Your task to perform on an android device: In the Airbnb app, I want to Find Art and culture Activities in Honolulu, Hawaii, USA from Jan. 29, 2024 to Feb. 5, 2024.
Image 0: 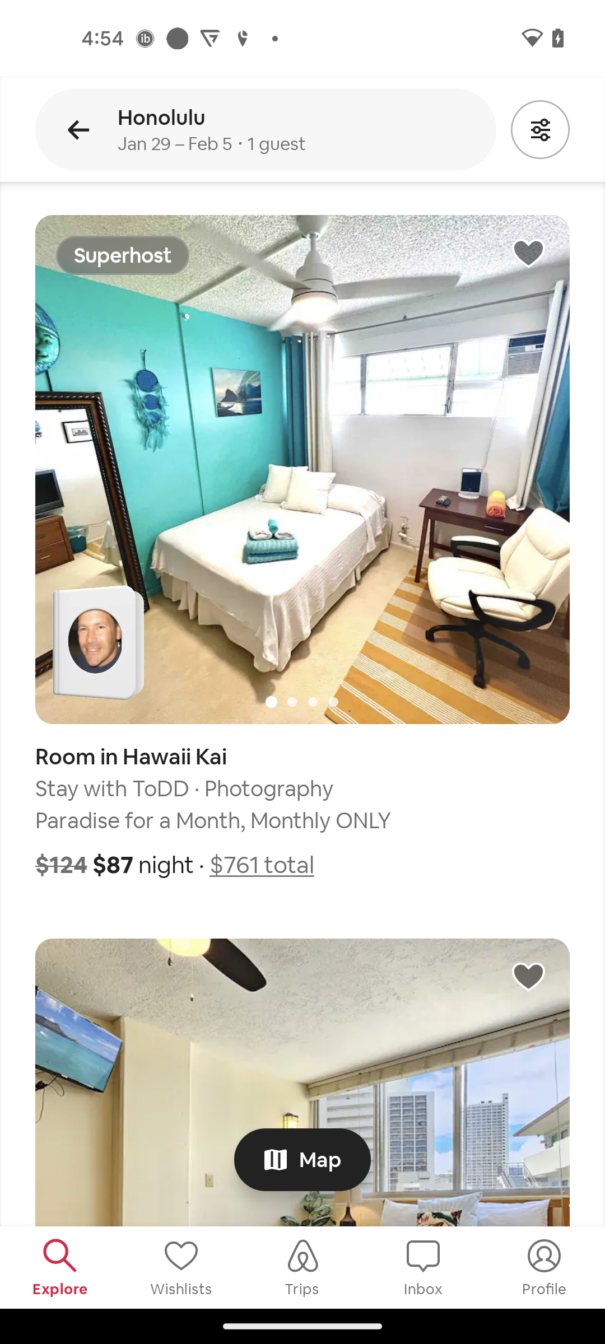
Go back to the previous page
Step 0: press back button
Image 1: 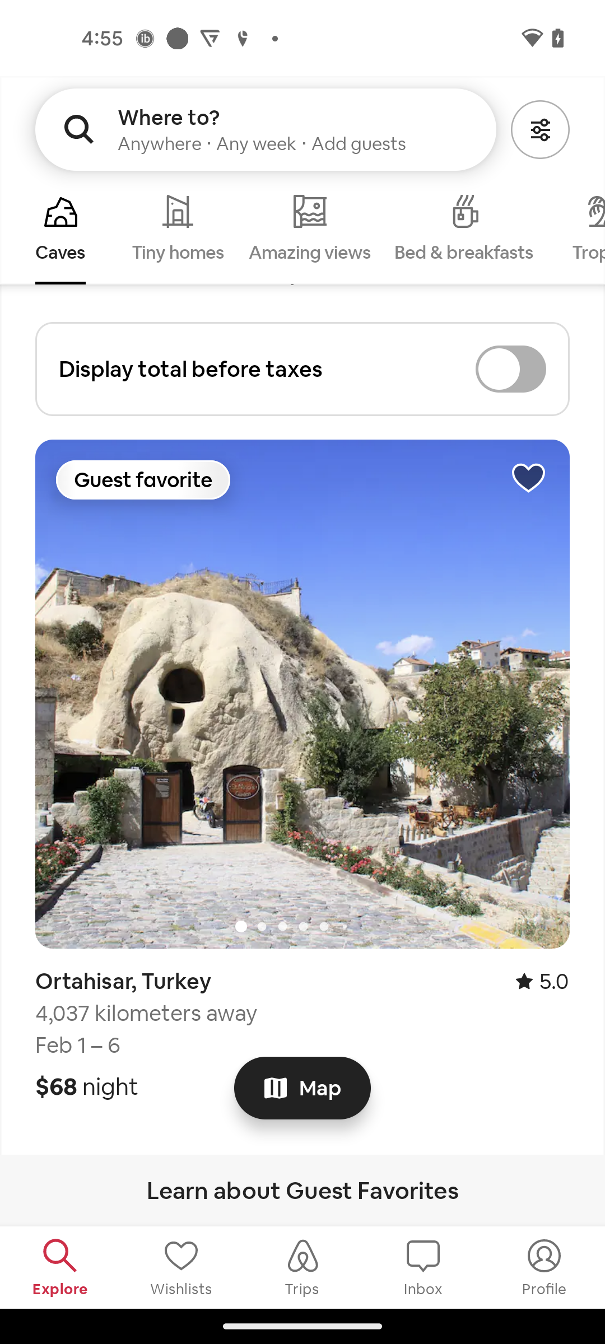
Click on the Where to? search bar
Step 1: click (169, 117)
Image 2: 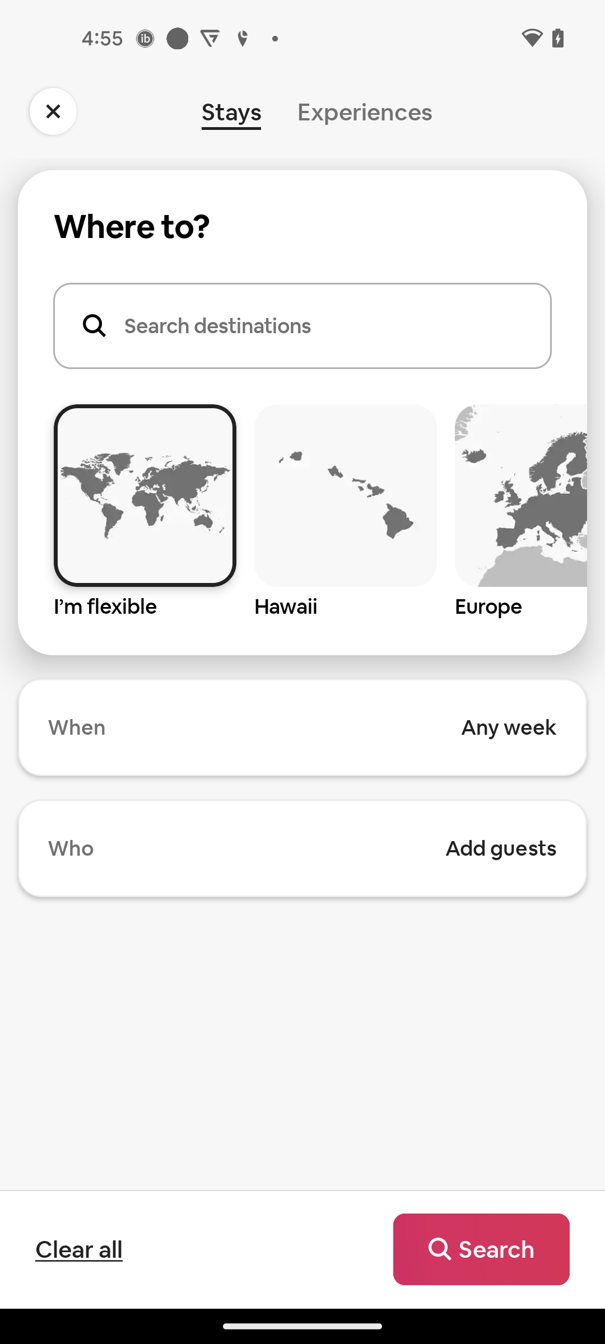
Go to the Experiences section
Step 2: click (365, 111)
Image 3: 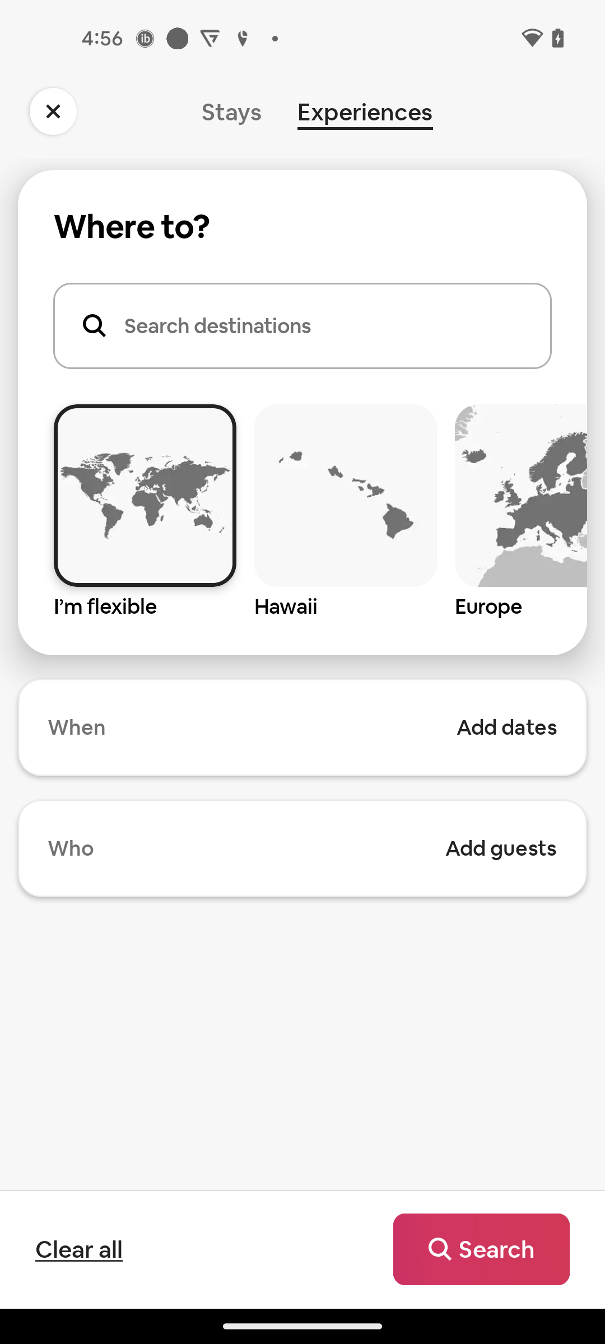
Click on the Search destination search bar
Step 3: click (217, 325)
Image 4: 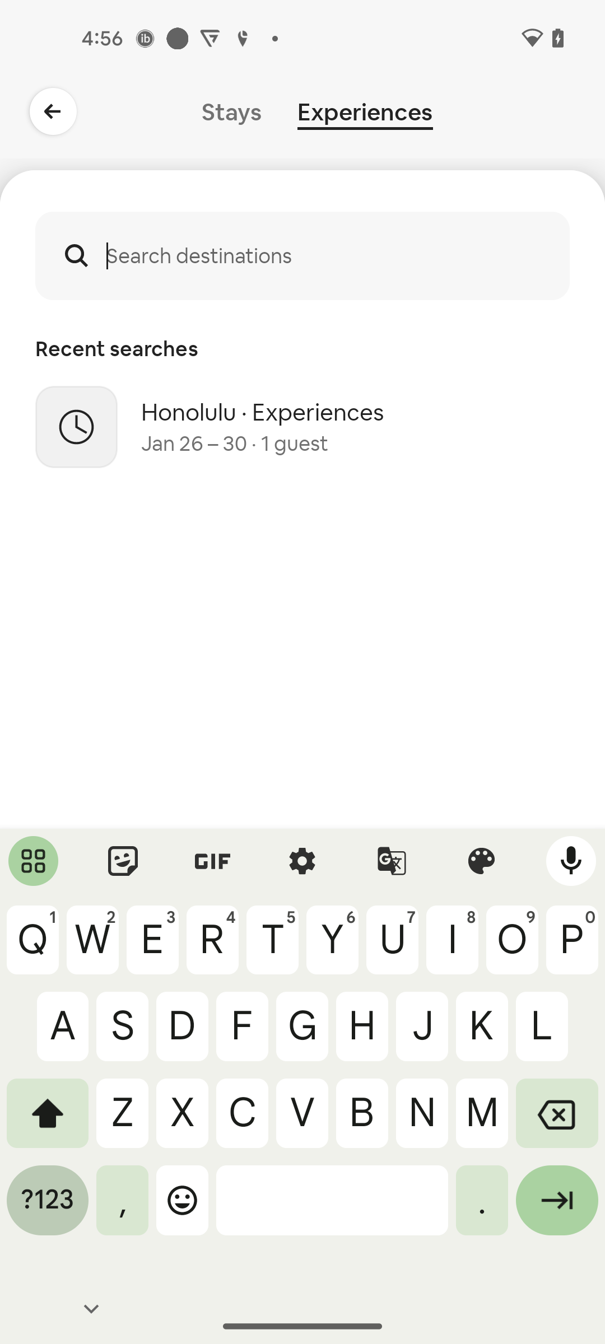
Search for Honolulu
Step 4: type "Honolulu"
Image 5: 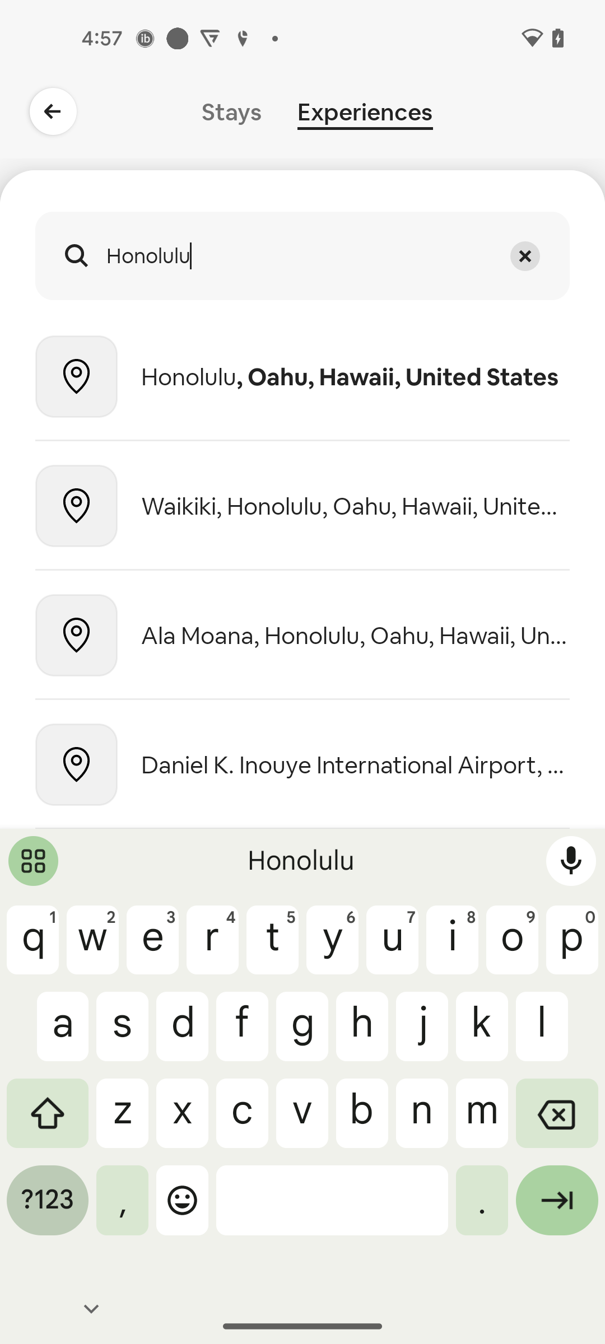
Click on the first search suggestion
Step 5: click (355, 377)
Image 6: 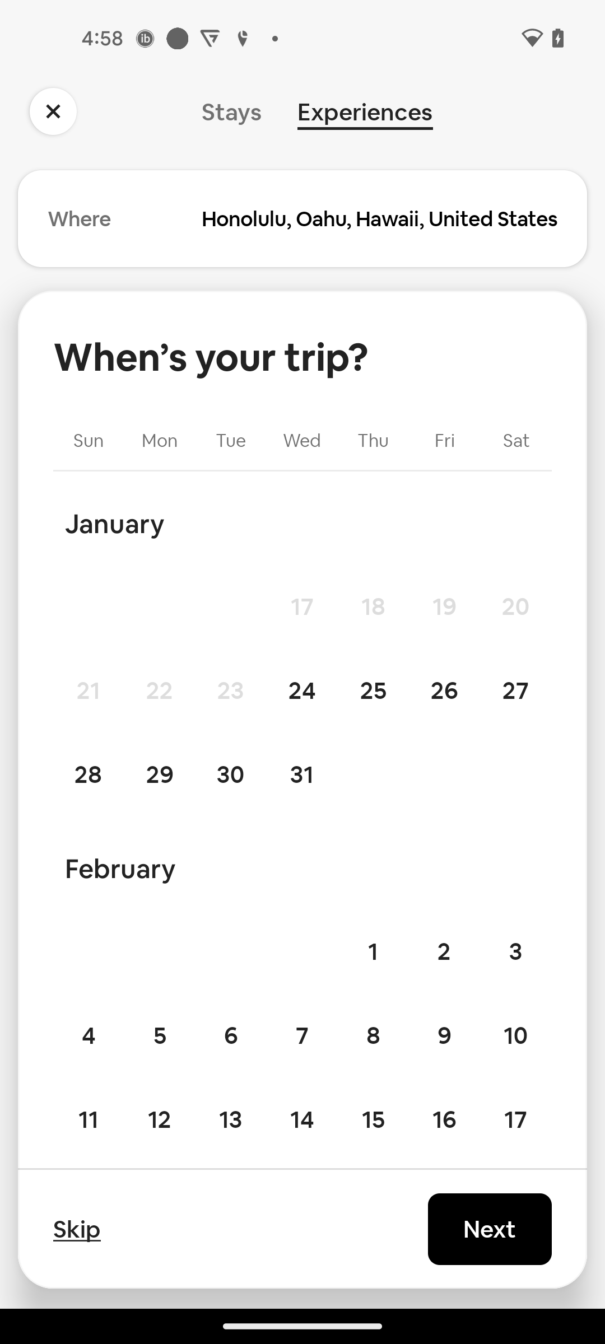
Select the starting date Jan. 29, 2024
Step 6: click (160, 774)
Image 7: 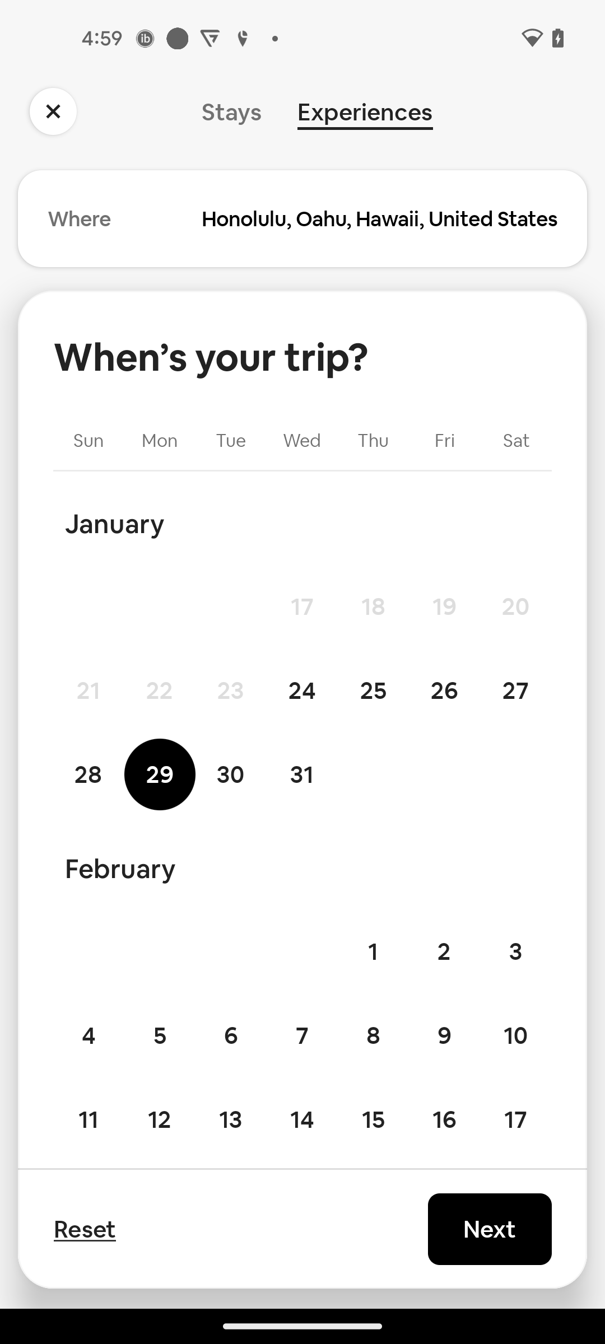
Select the End date Feb. 5, 2024.
Step 7: click (160, 1035)
Image 8: 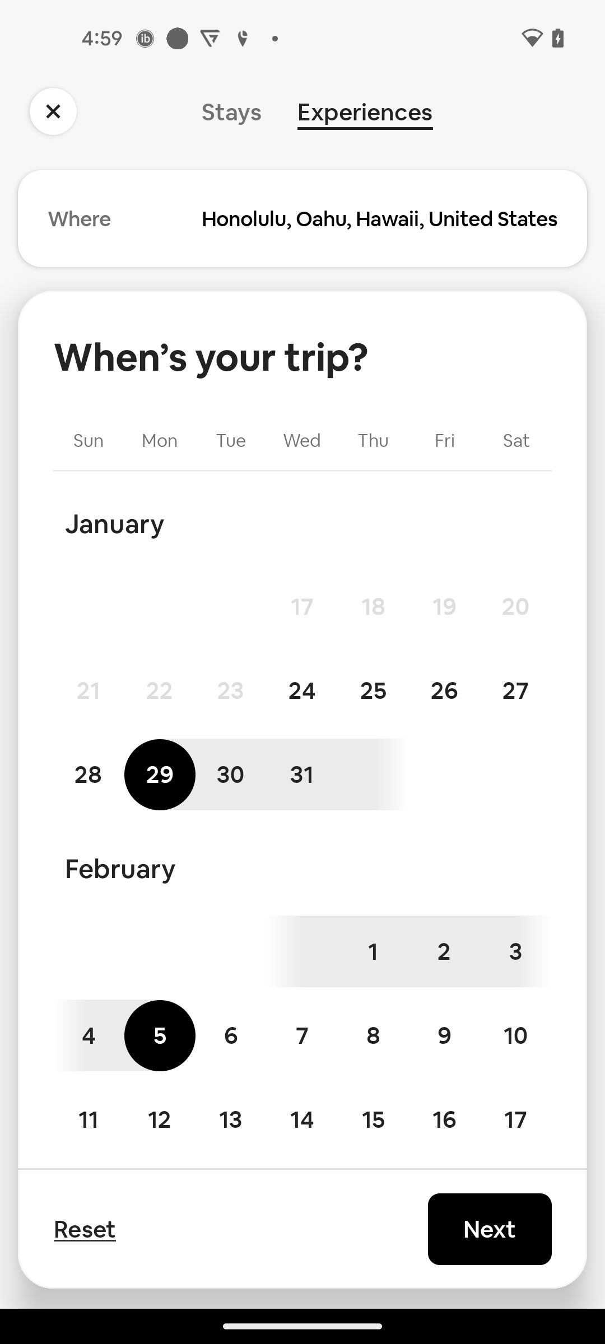
Click on the Next button
Step 8: click (490, 1229)
Image 9: 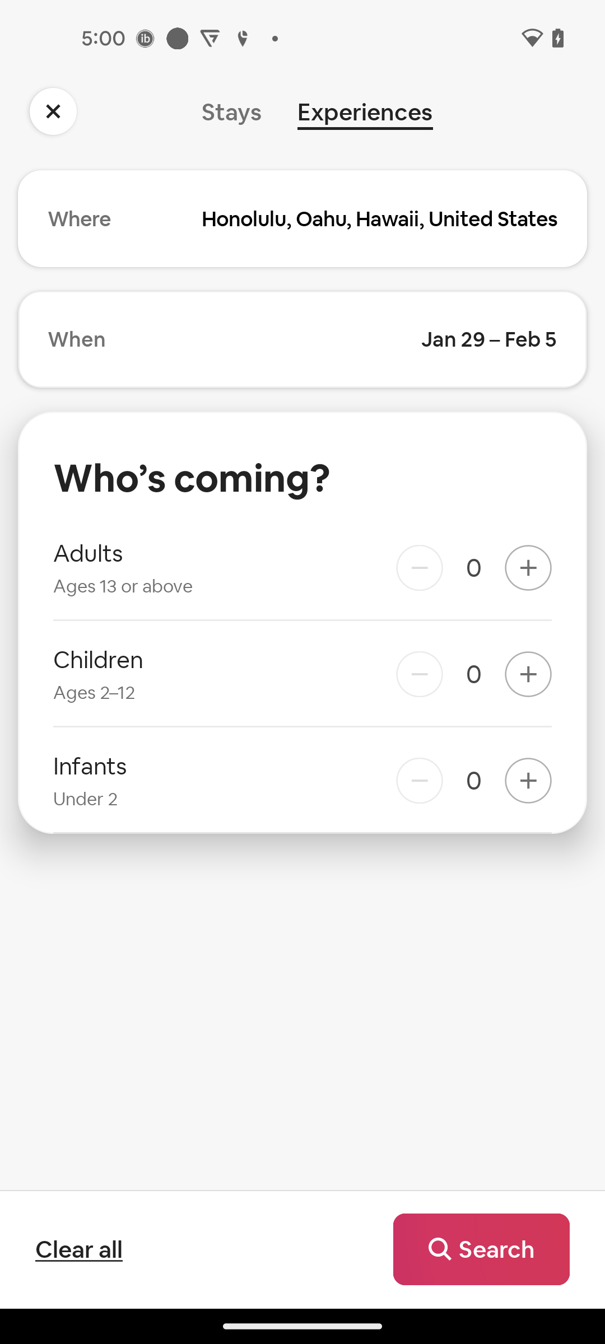
Add 1 Adult
Step 9: click (528, 567)
Image 10: 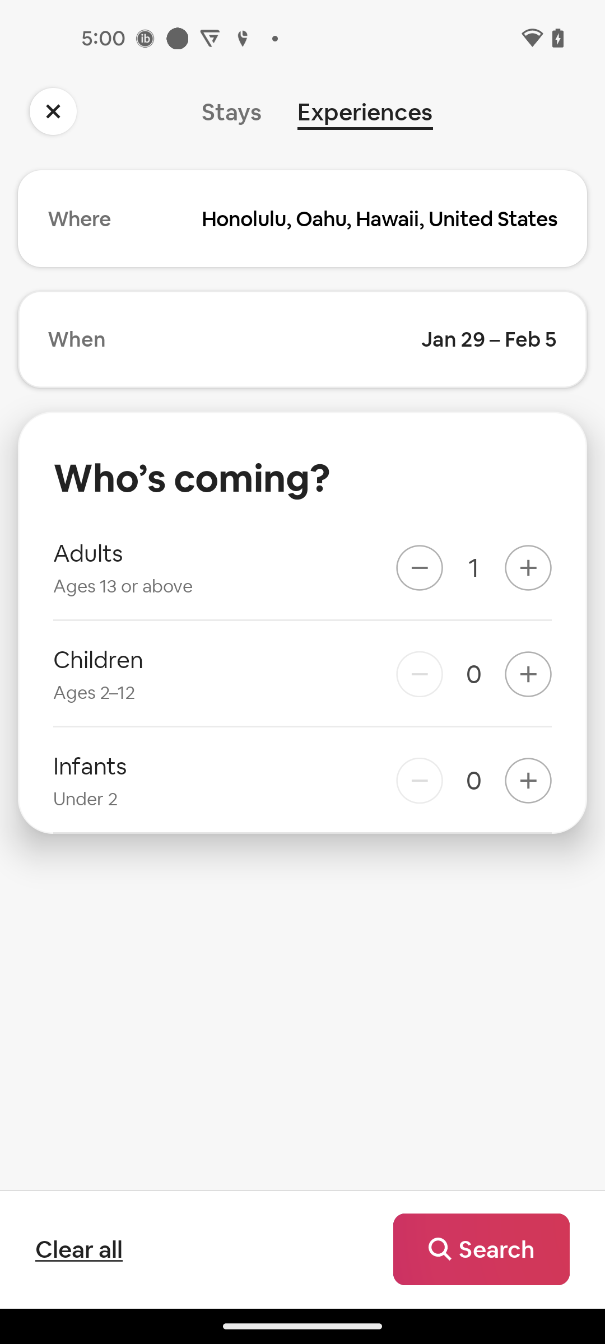
Click on the Search button
Step 10: click (481, 1249)
Image 13: 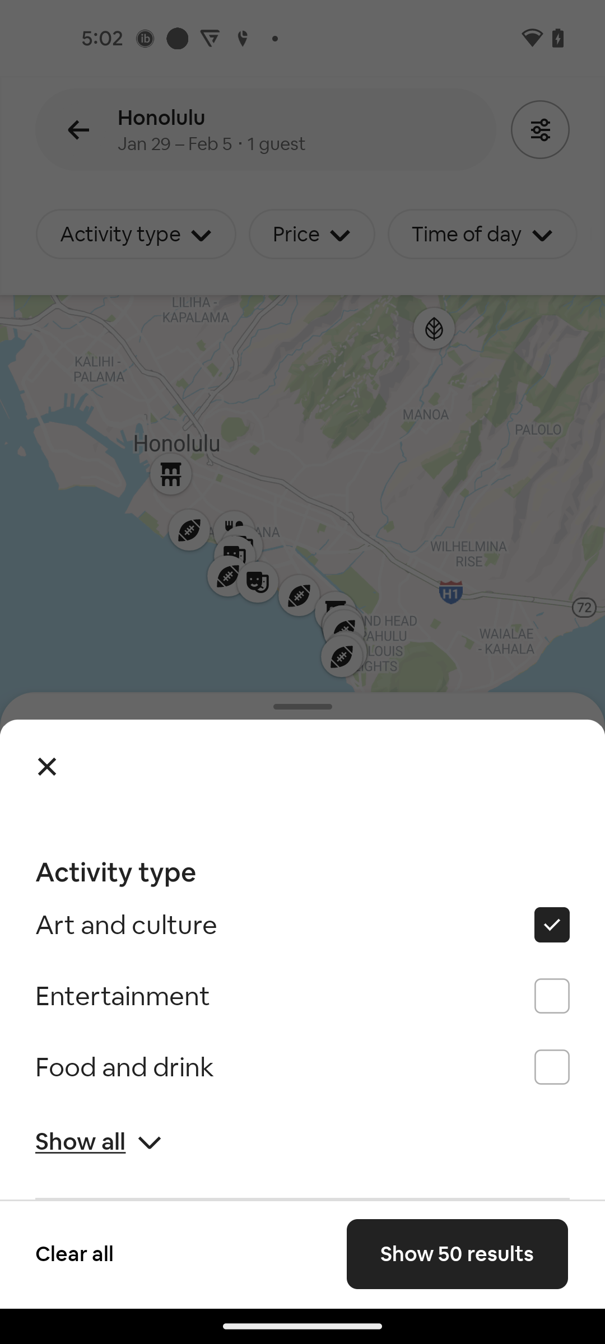
Click on the show 50 results button
Step 13: click (457, 1254)
Image 14: 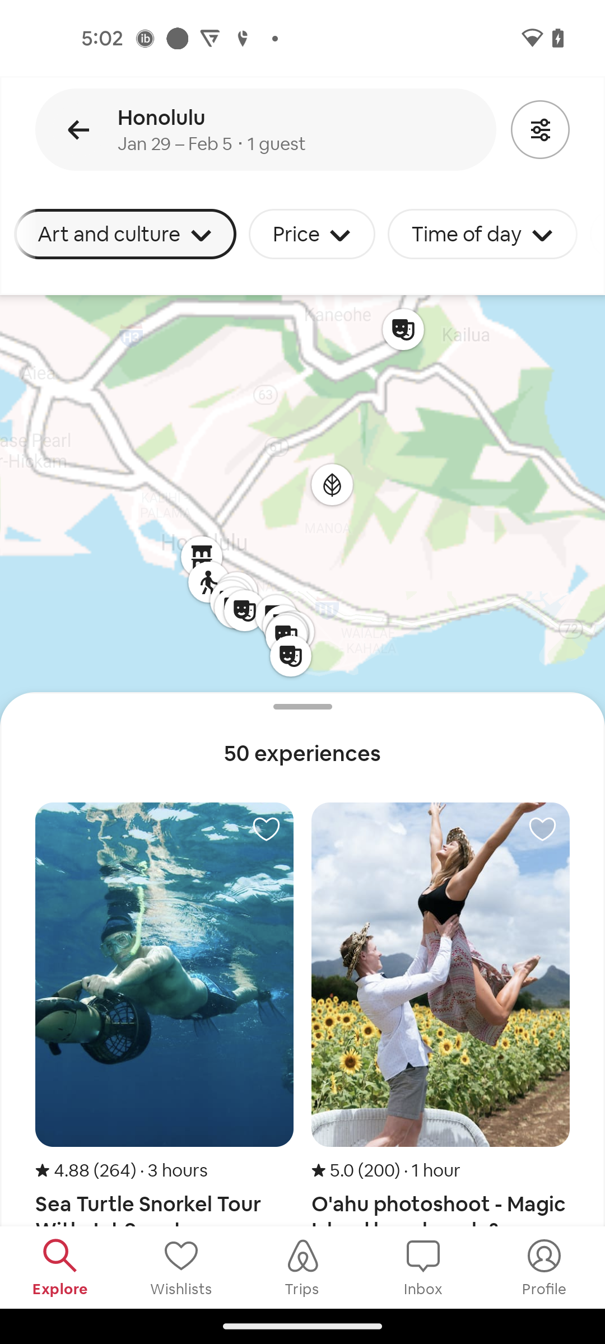
Swipe up to view more activities
Step 14: scroll down
Image 15: 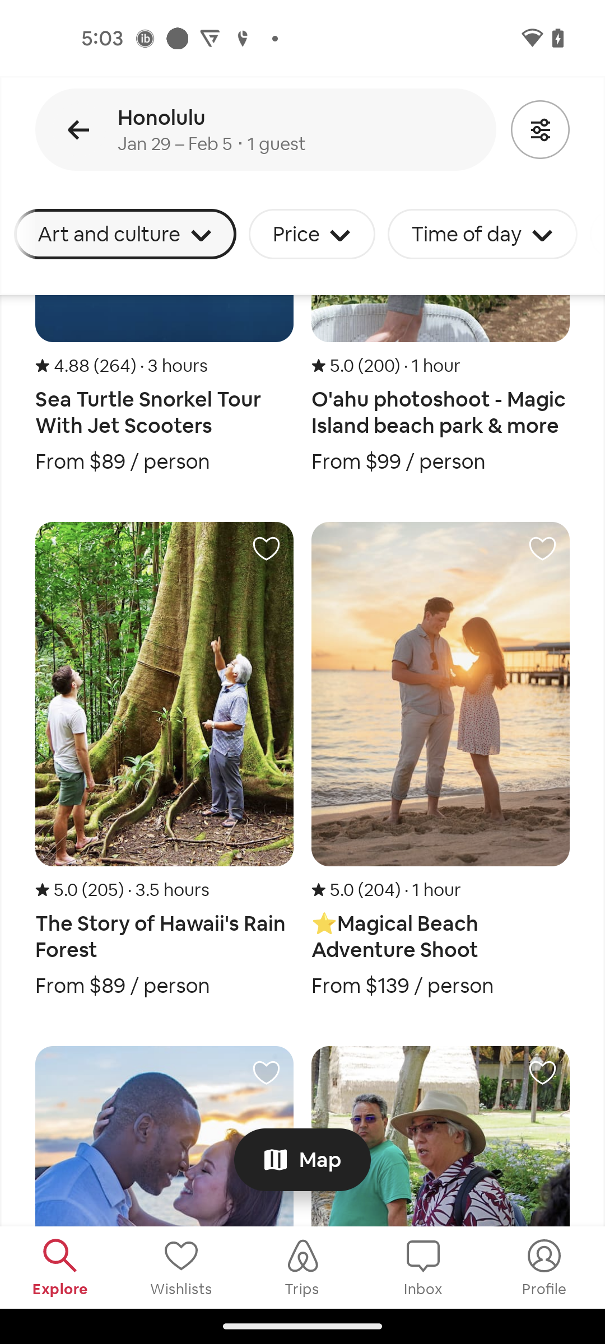
Swipe up to view more activities
Step 15: scroll down